Your task to perform on an android device: In the Merriam-webster dictionary App , Look for the synonyms of the word disaster.
Image 0: 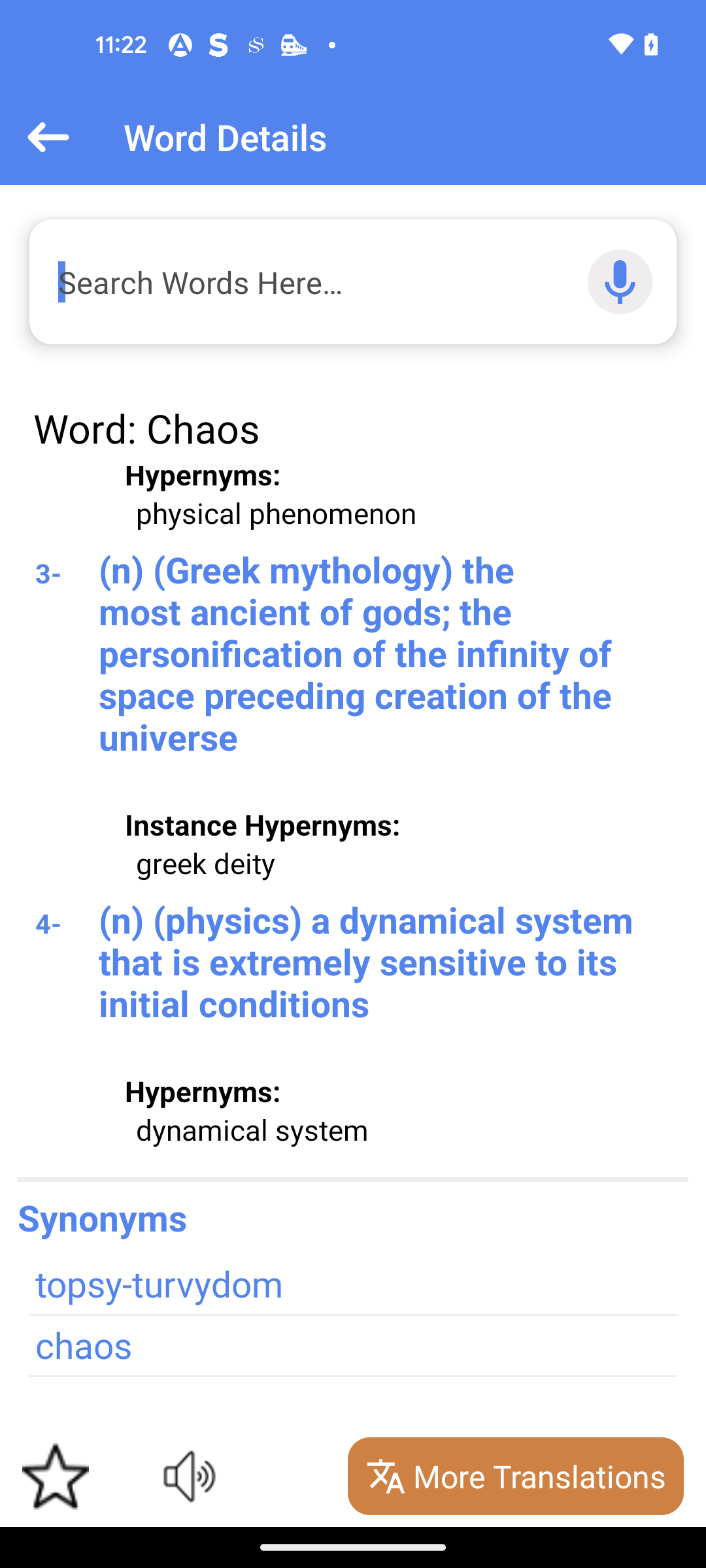
Open the Merriam-webster dictionary app
Step 0: open app "Merriam-Webster Dictionary"
Image 1: 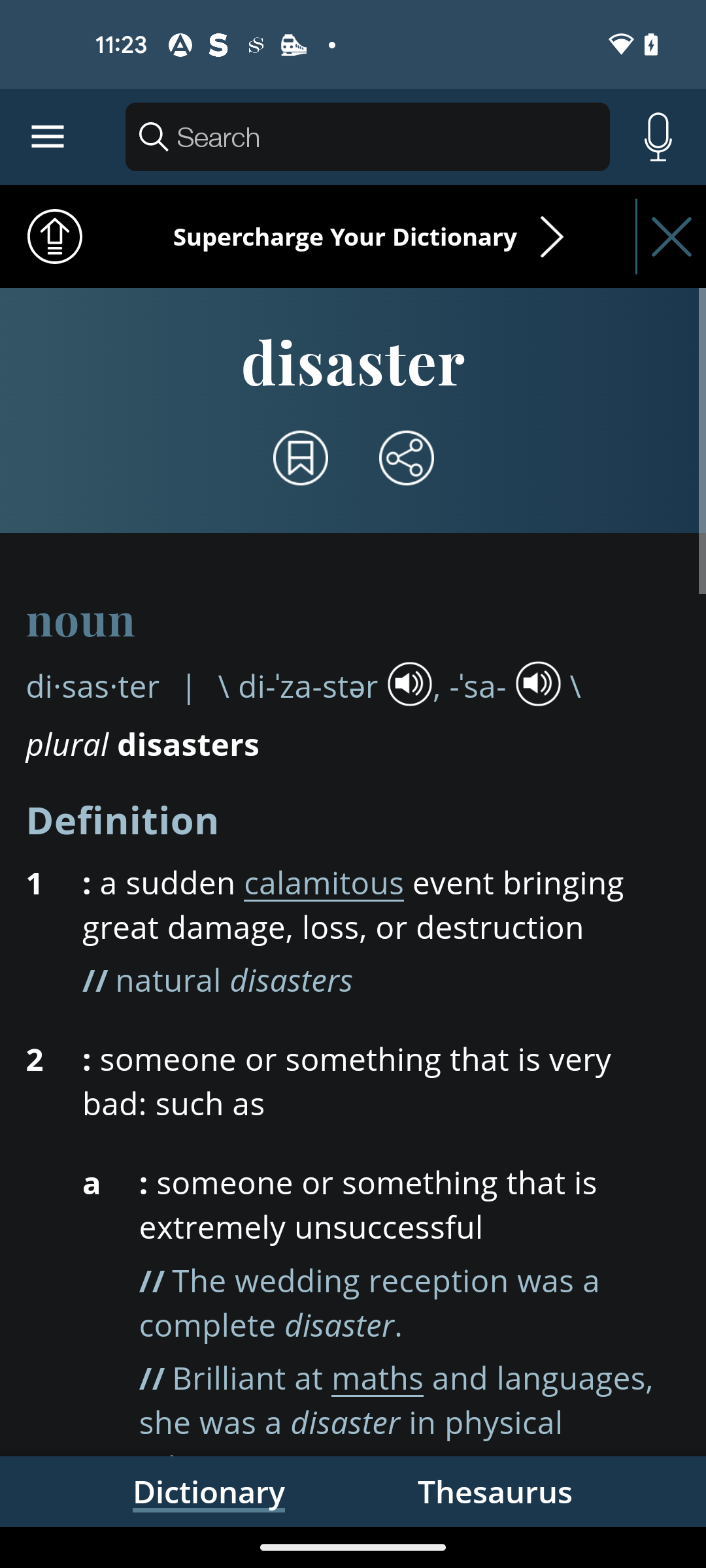
Open the Merriam-webster dictionary app
Step 1: wait
Image 2: 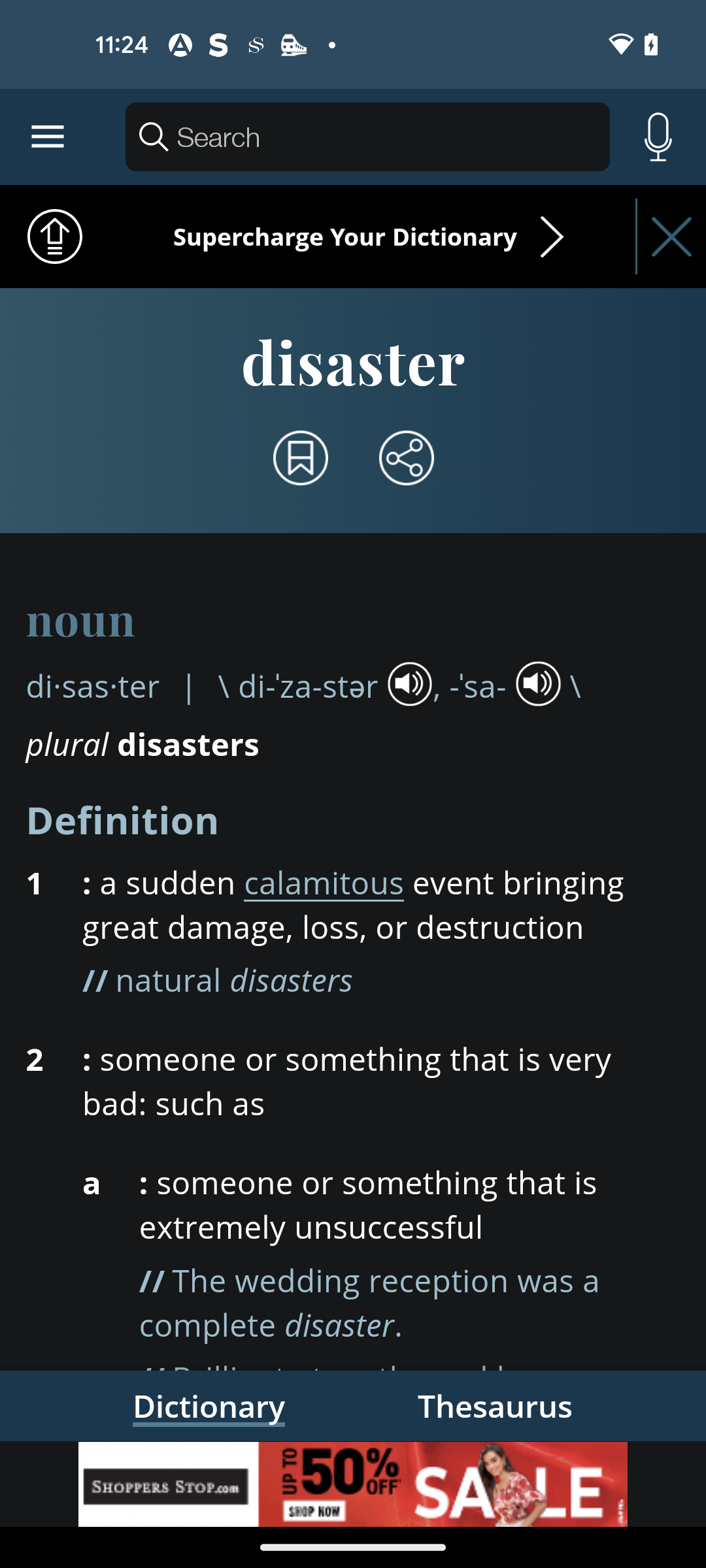
Click on the Thesaurus button at the bottom right
Step 2: click (503, 1421)
Image 3: 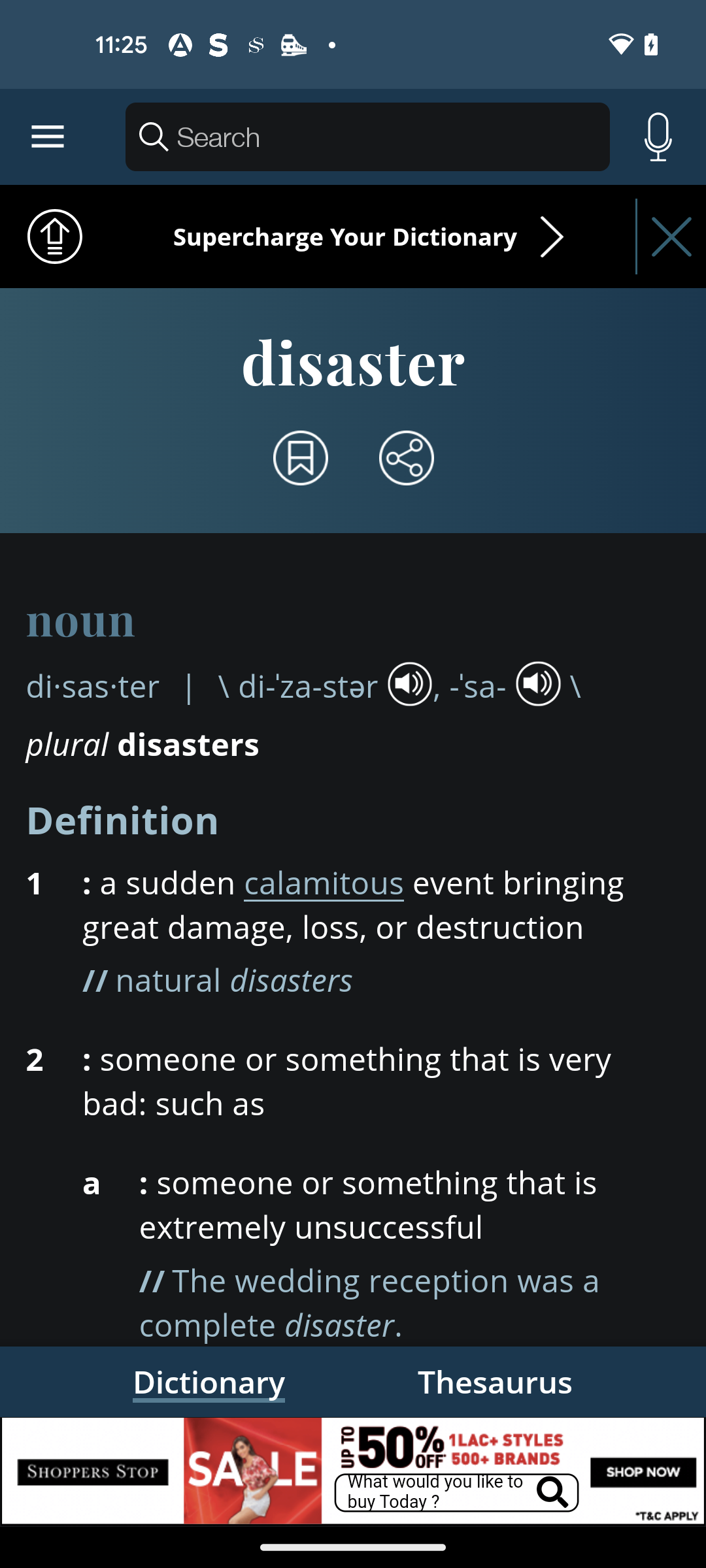
Click on the Thesaurus button at the bottom right
Step 3: click (459, 1377)